Your task to perform on an android device: Share the rashtrapati bhavan file using gmail
Image 0: 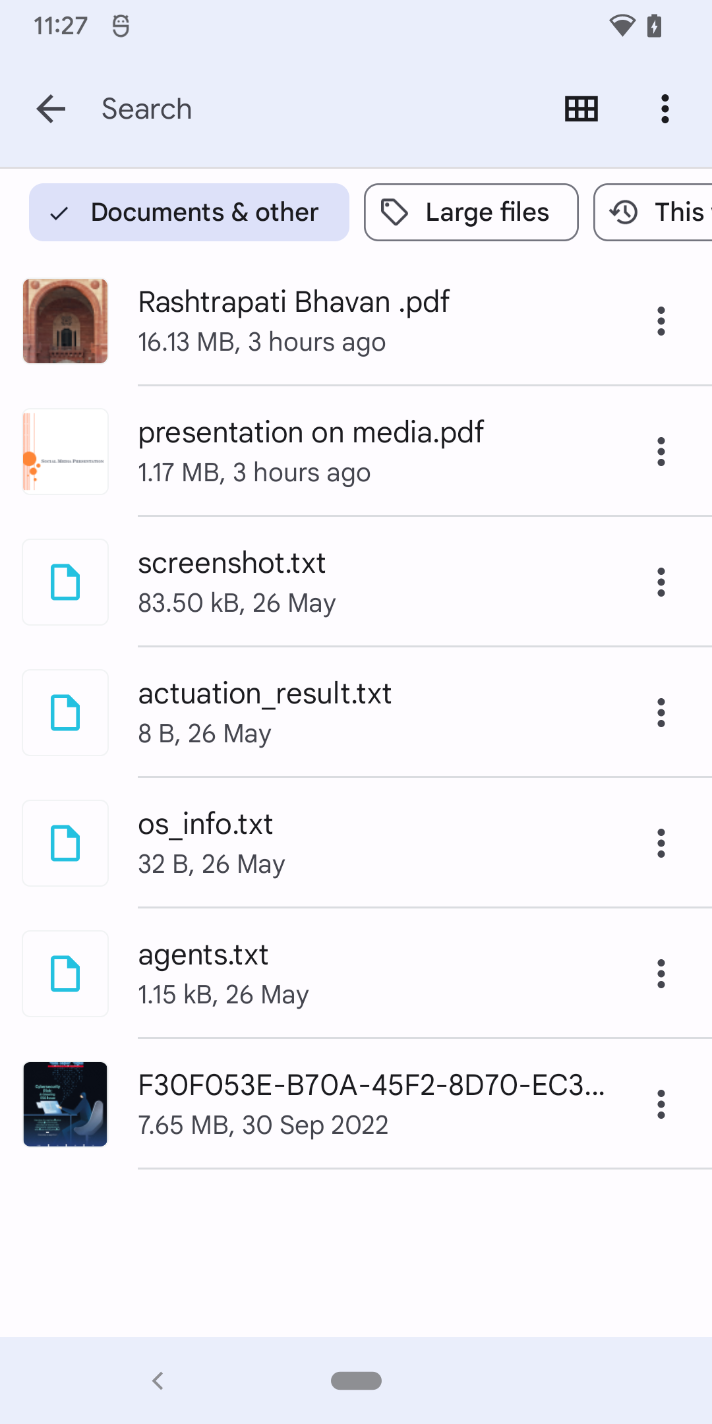
Click on more options icon of the Rashtrapati bhavan file
Step 0: click (661, 321)
Image 1: 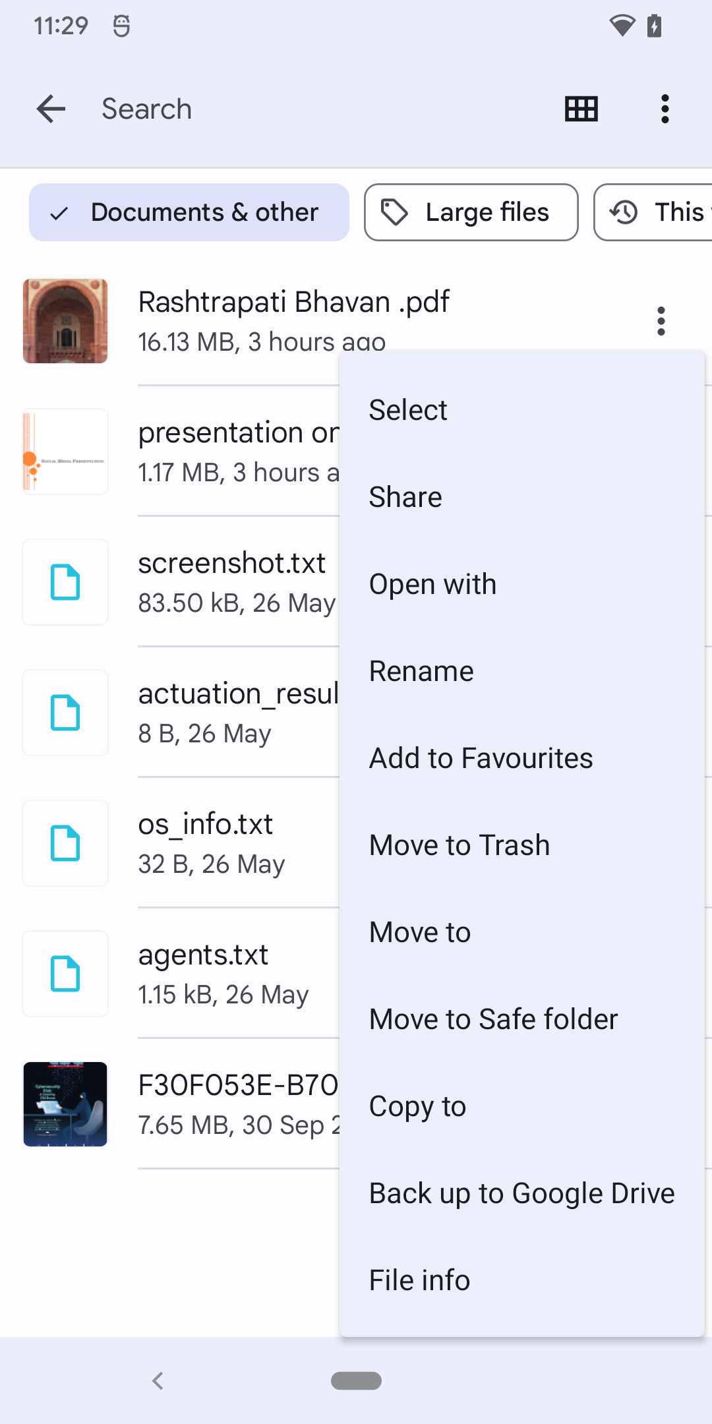
Click on share option
Step 1: click (522, 495)
Image 2: 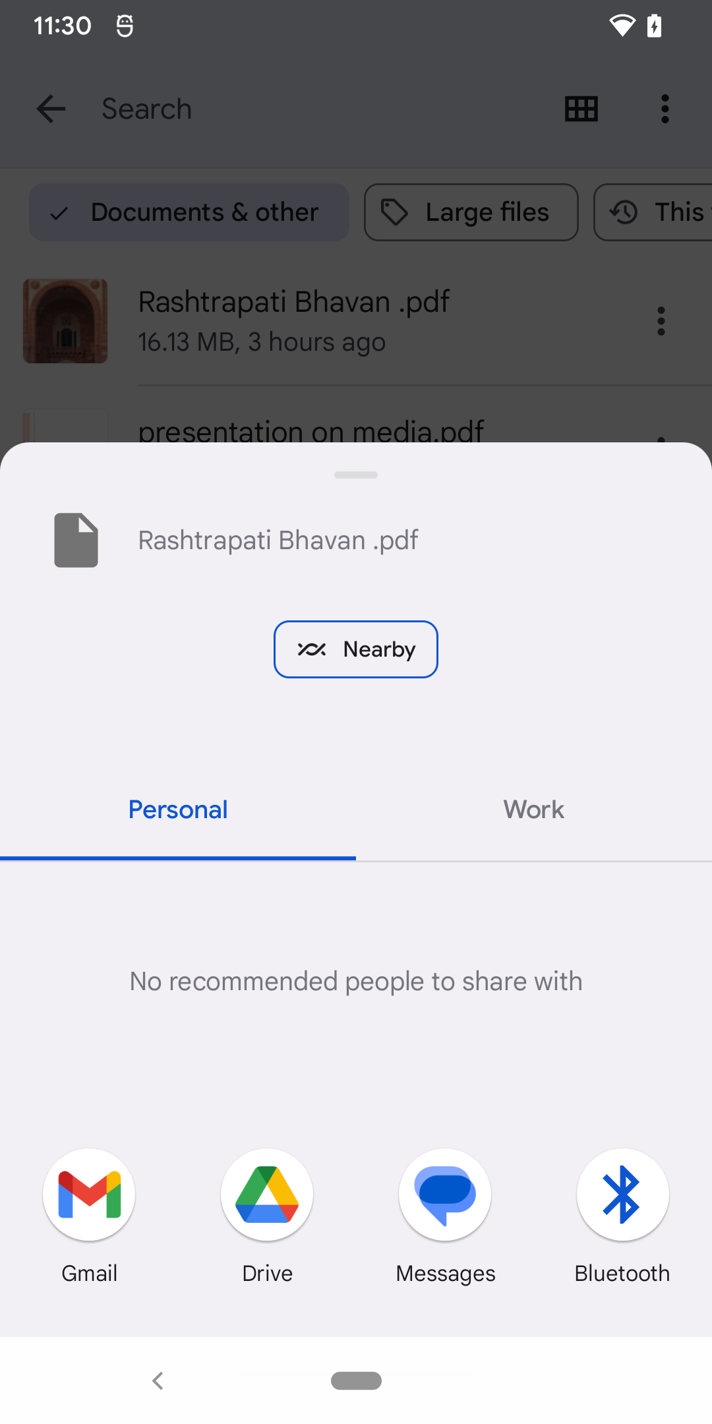
Select gmail option from the left bottom corner of the screen
Step 2: click (89, 1194)